Your task to perform on an android device: I use the Talabat app to look up eateries in Istanbul restaurant because I want to get food online.
Image 0: 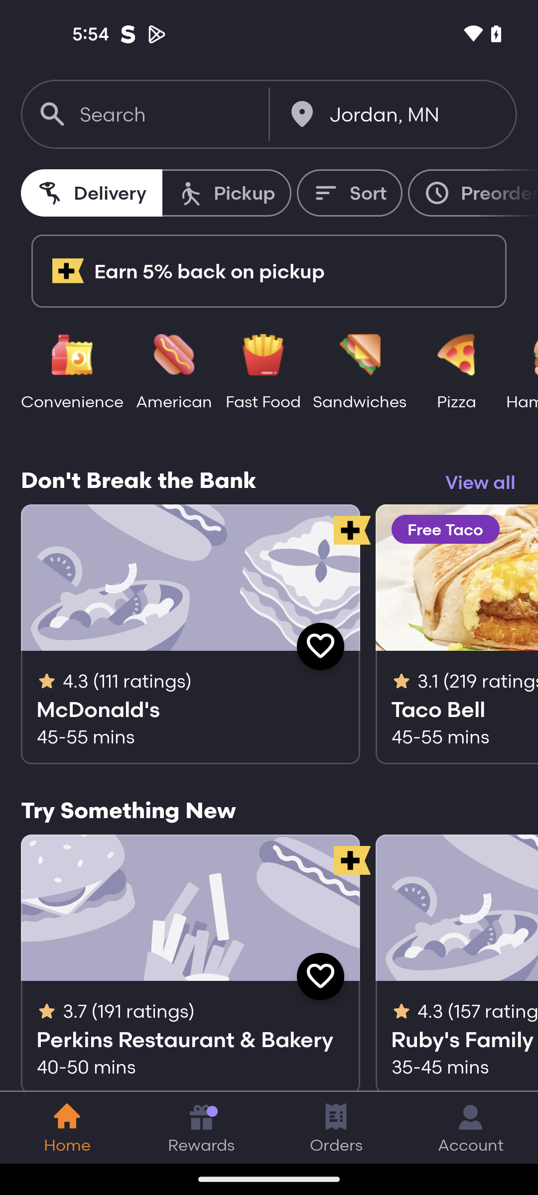
Open the talabat app
Step 0: open app "talabat"
Image 1: 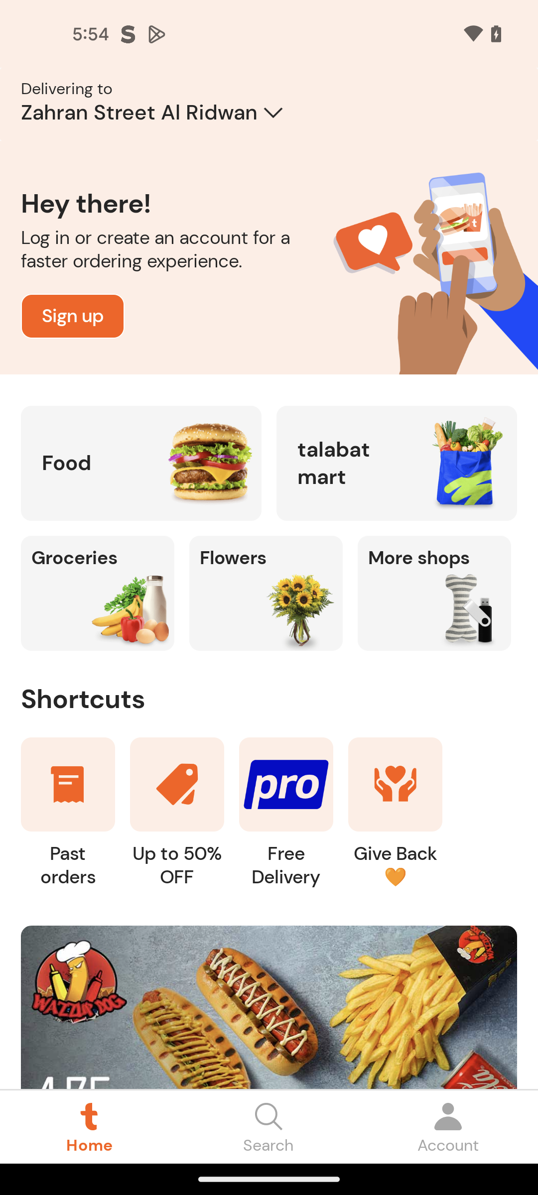
Click on the Food section 
Step 1: click (141, 463)
Image 2: 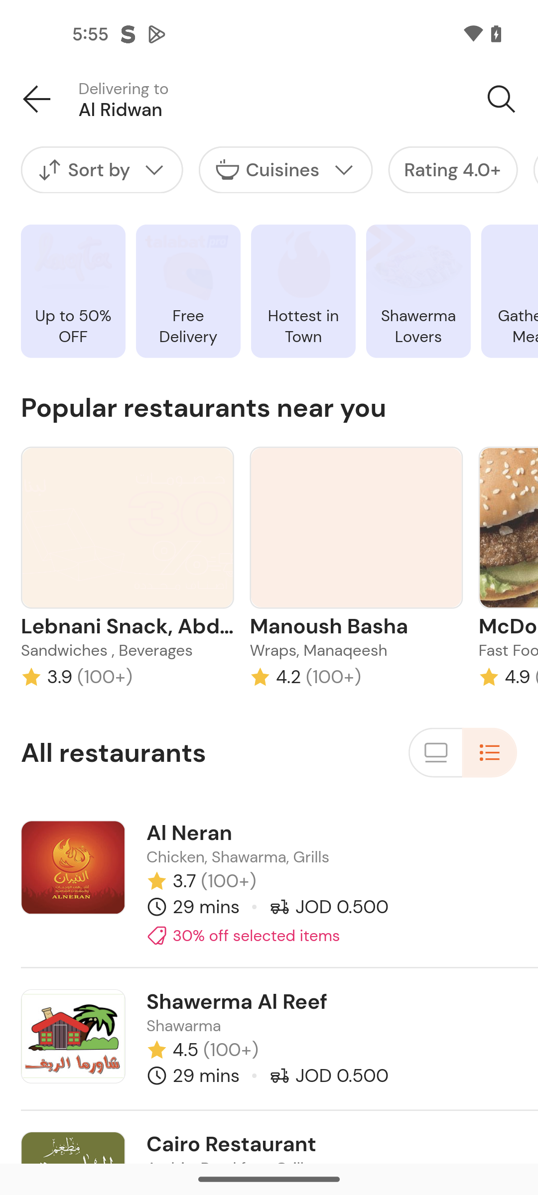
Click on the search icon at the top right corner
Step 2: click (269, 65)
Image 3: 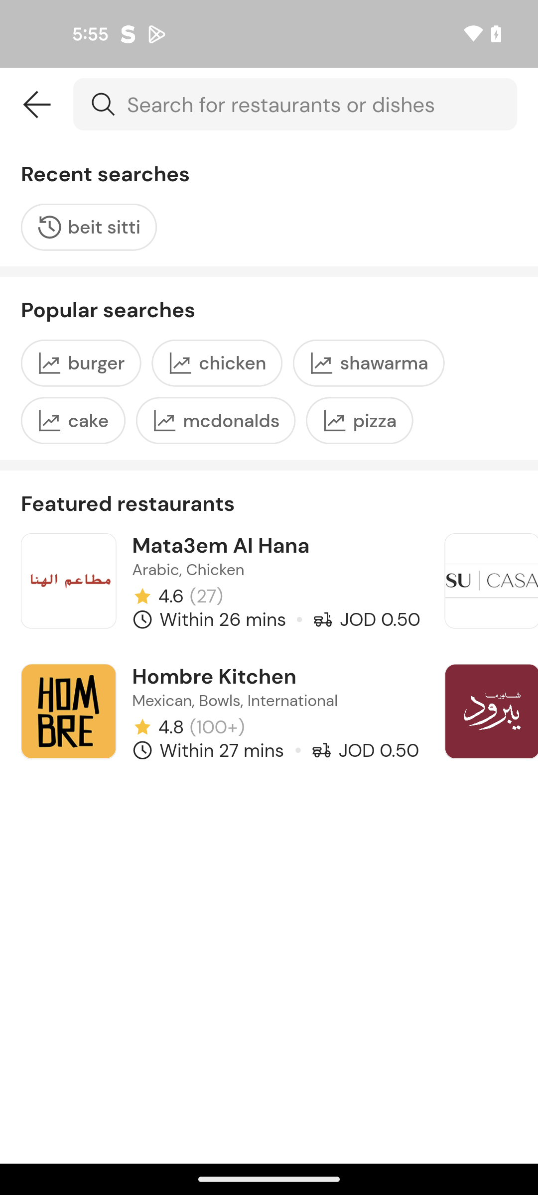
Click on the search bar at the top of the screen
Step 3: click (295, 104)
Image 4: 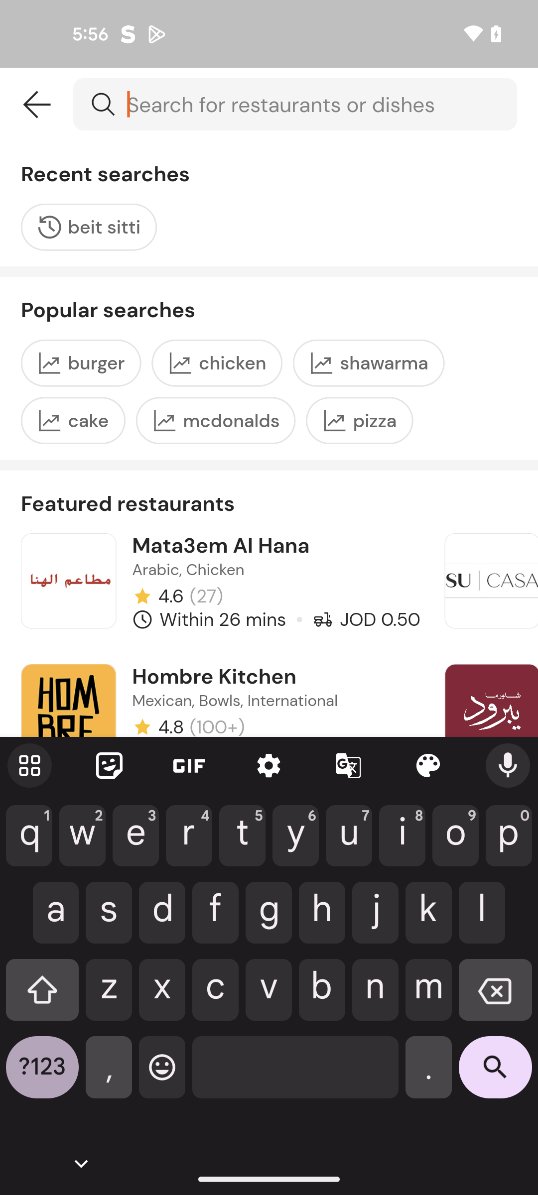
search for Istanbul Restaurant
Step 4: type "Istanbul Restaurant"
Image 5: 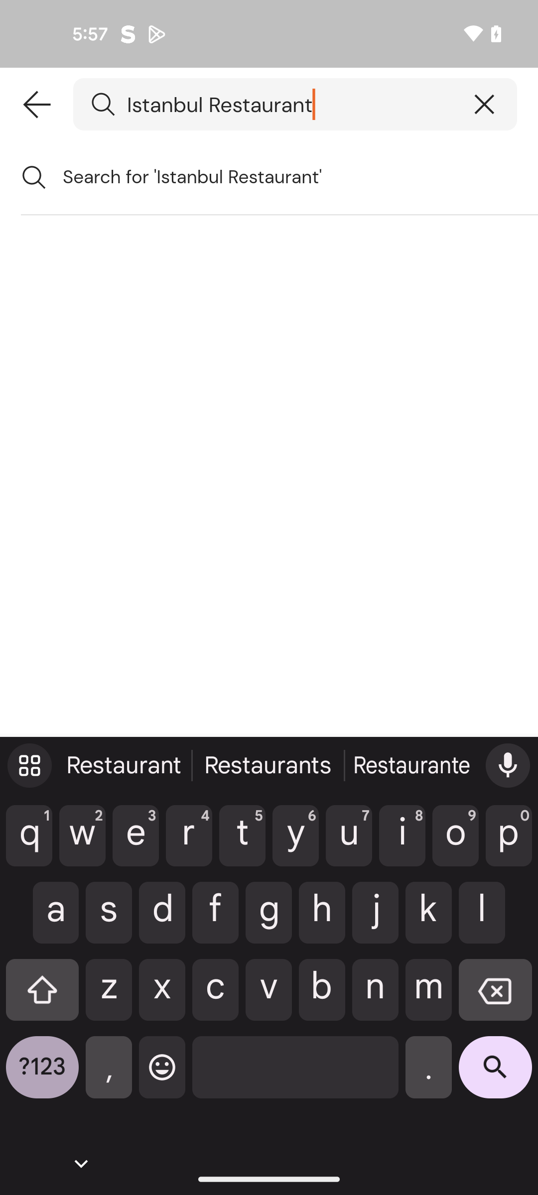
Click on the search icon at the bottom right corner
Step 5: click (495, 1075)
Image 6: 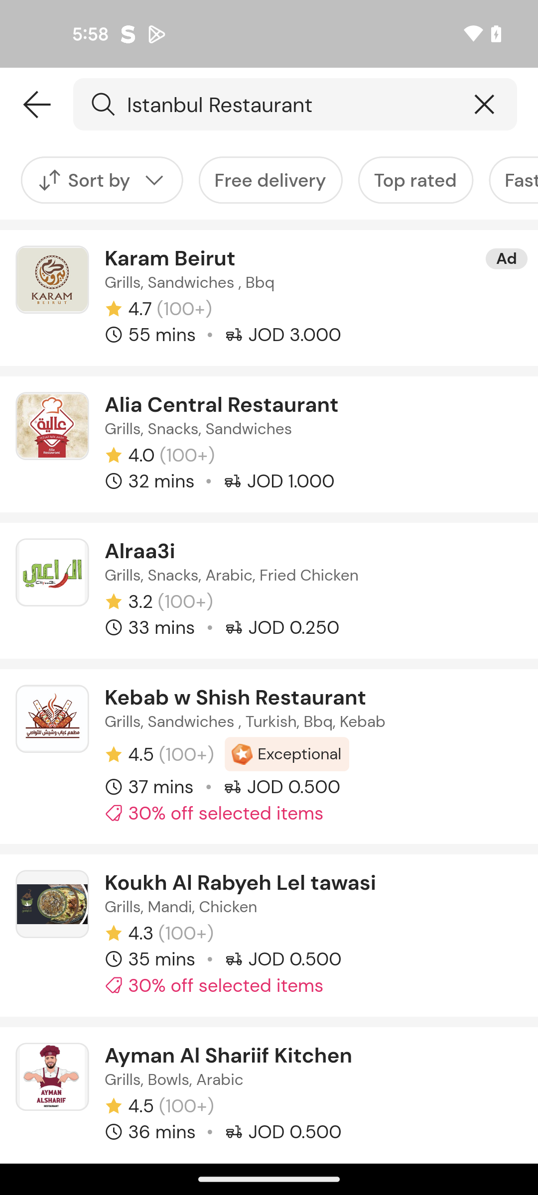
Swipe up to Browse restaurants
Step 6: scroll down
Image 7: 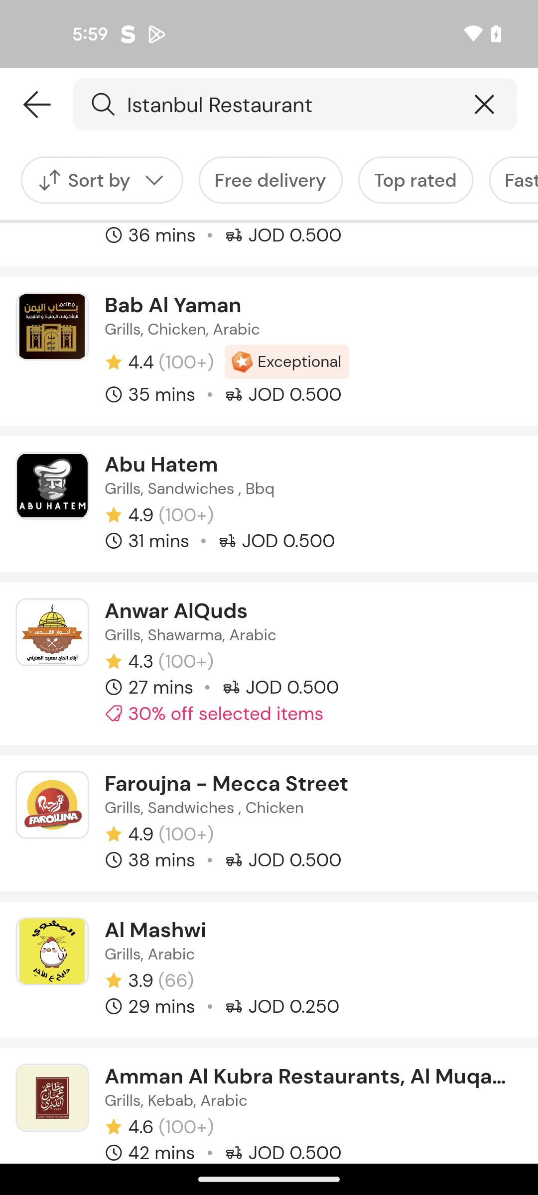
Swipe up to Browse restaurants
Step 7: scroll down